Your task to perform on an android device: As I am taking a break from work and require to stay in peace for this view the details of the first property in Abu Dhabi at the Trovit app.
Image 0: 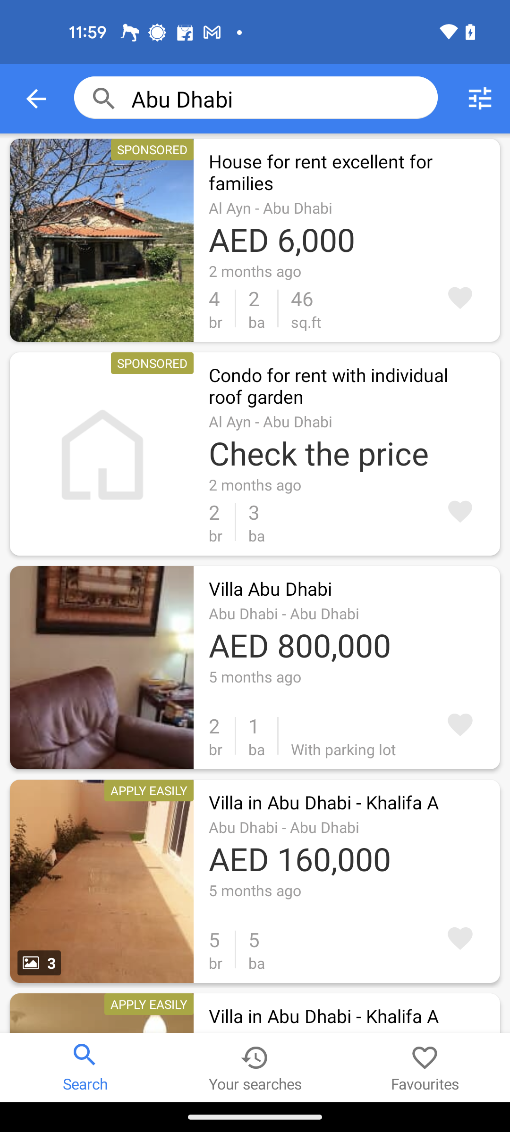
Click on the first property 
Step 0: click (332, 172)
Image 1: 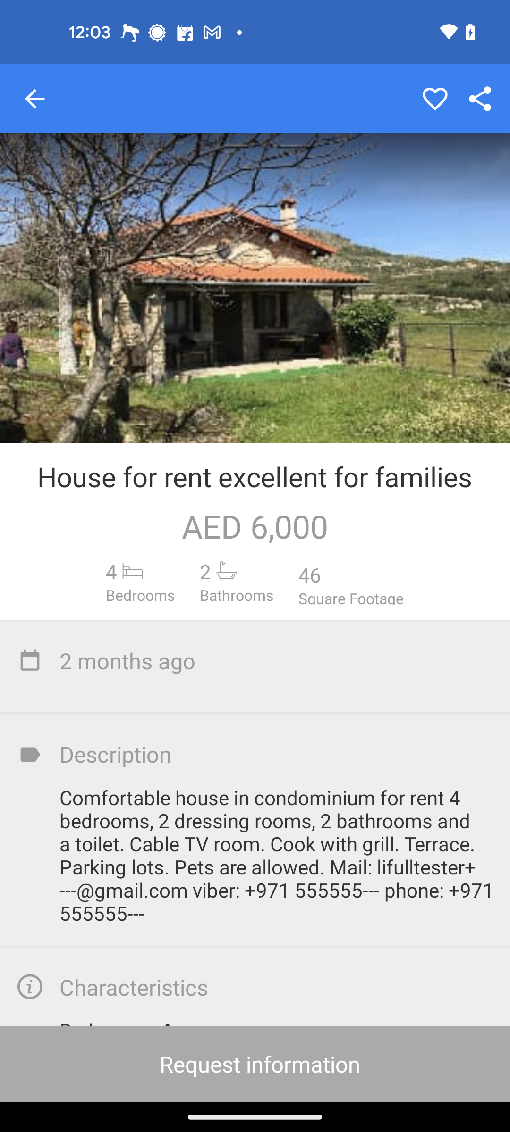
Swipe up for more property details
Step 1: scroll down